Your task to perform on an android device: Send the Carols Competition filled form in the Adobe Fill & Sign app to my manager at her email karin.iversen@example.com.
Image 0: 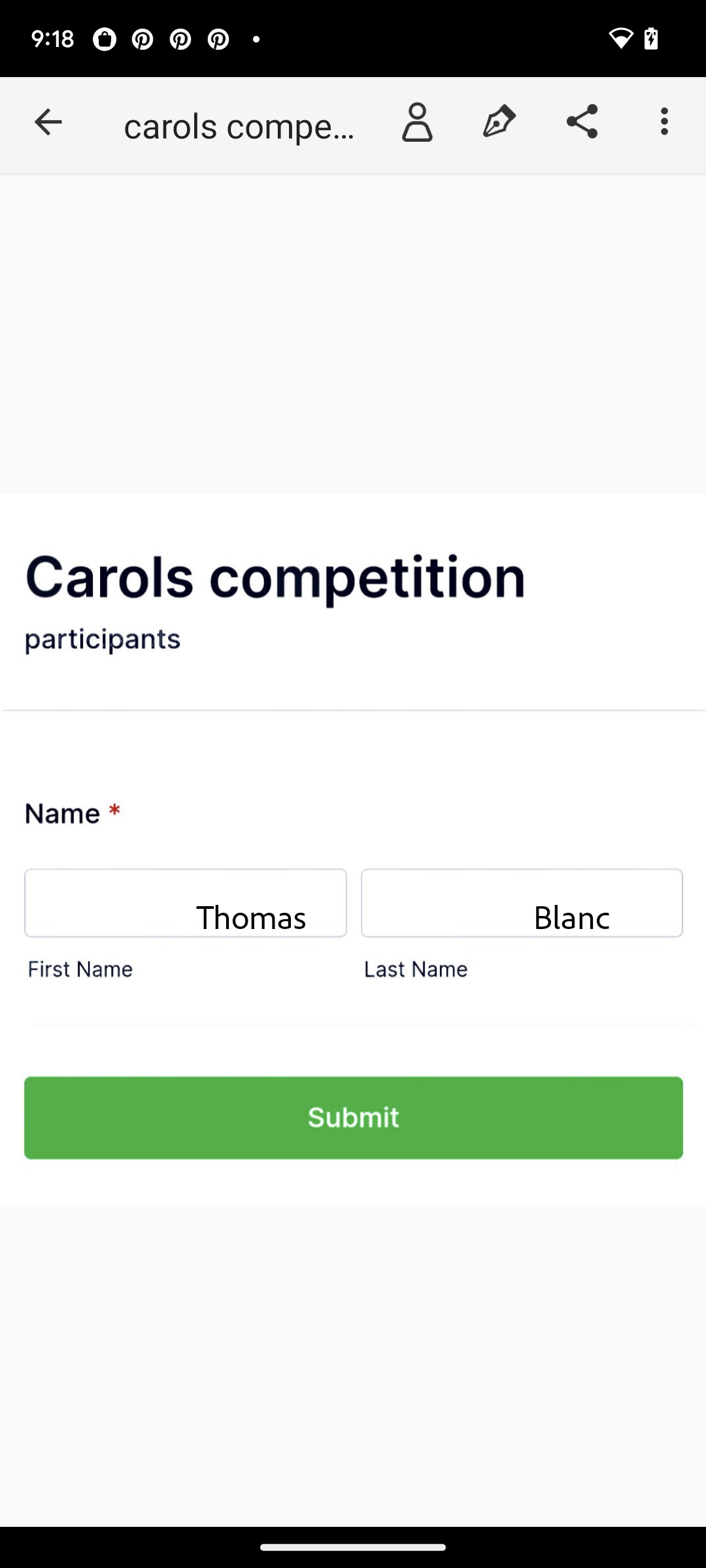
Click on the share icon.
Step 0: click (582, 121)
Image 1: 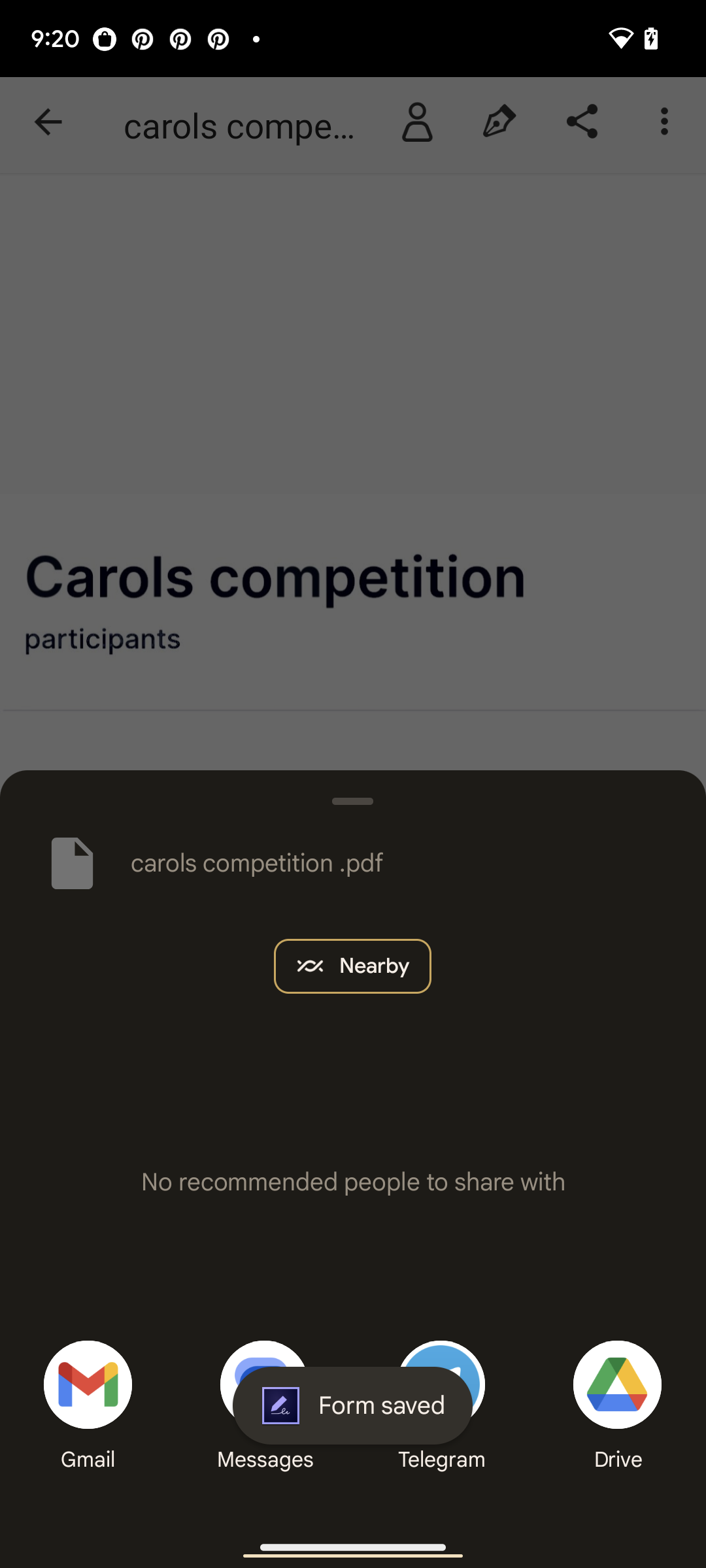
Click on the gmail icon.
Step 1: click (87, 1384)
Image 2: 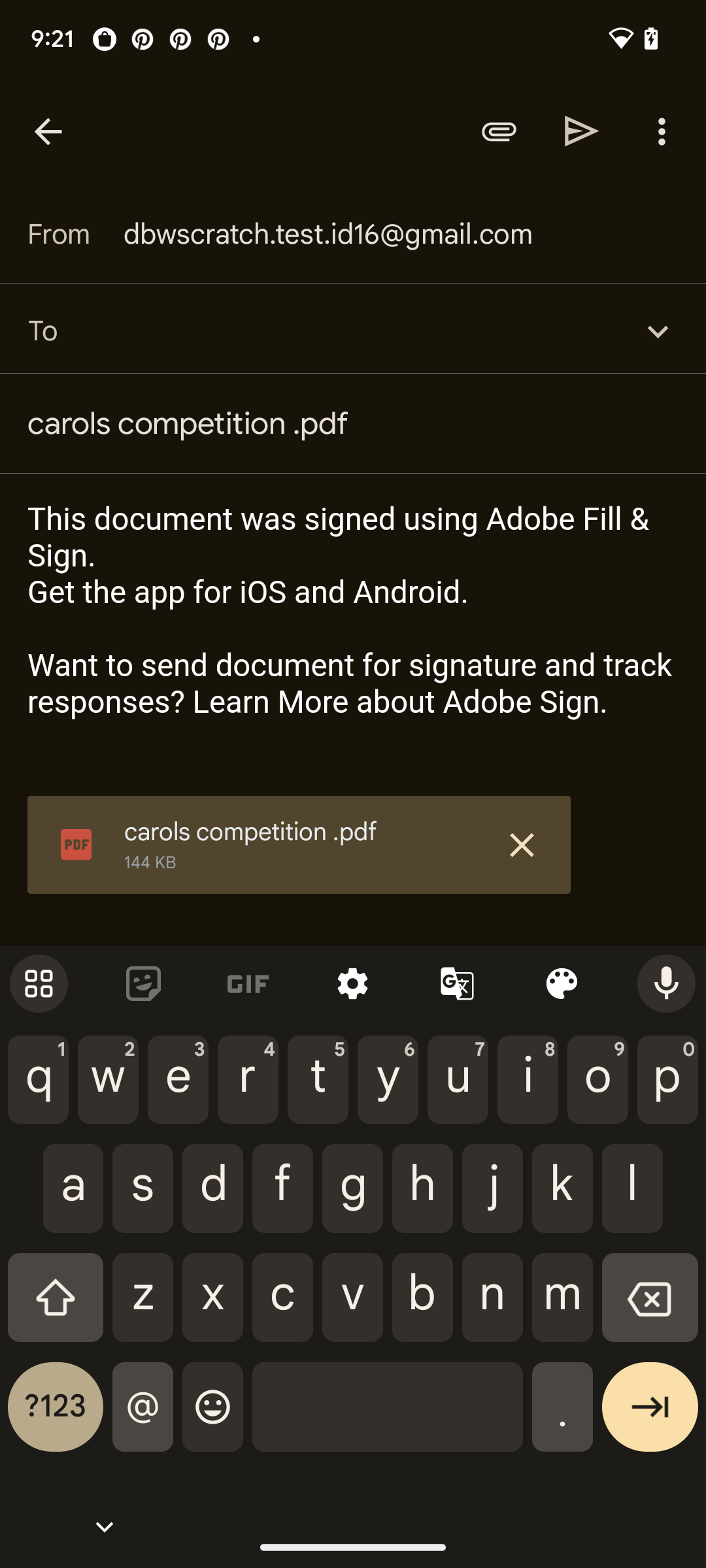
Enter the email of the manager.
Step 2: type "karin.iversen@example.com"
Image 3: 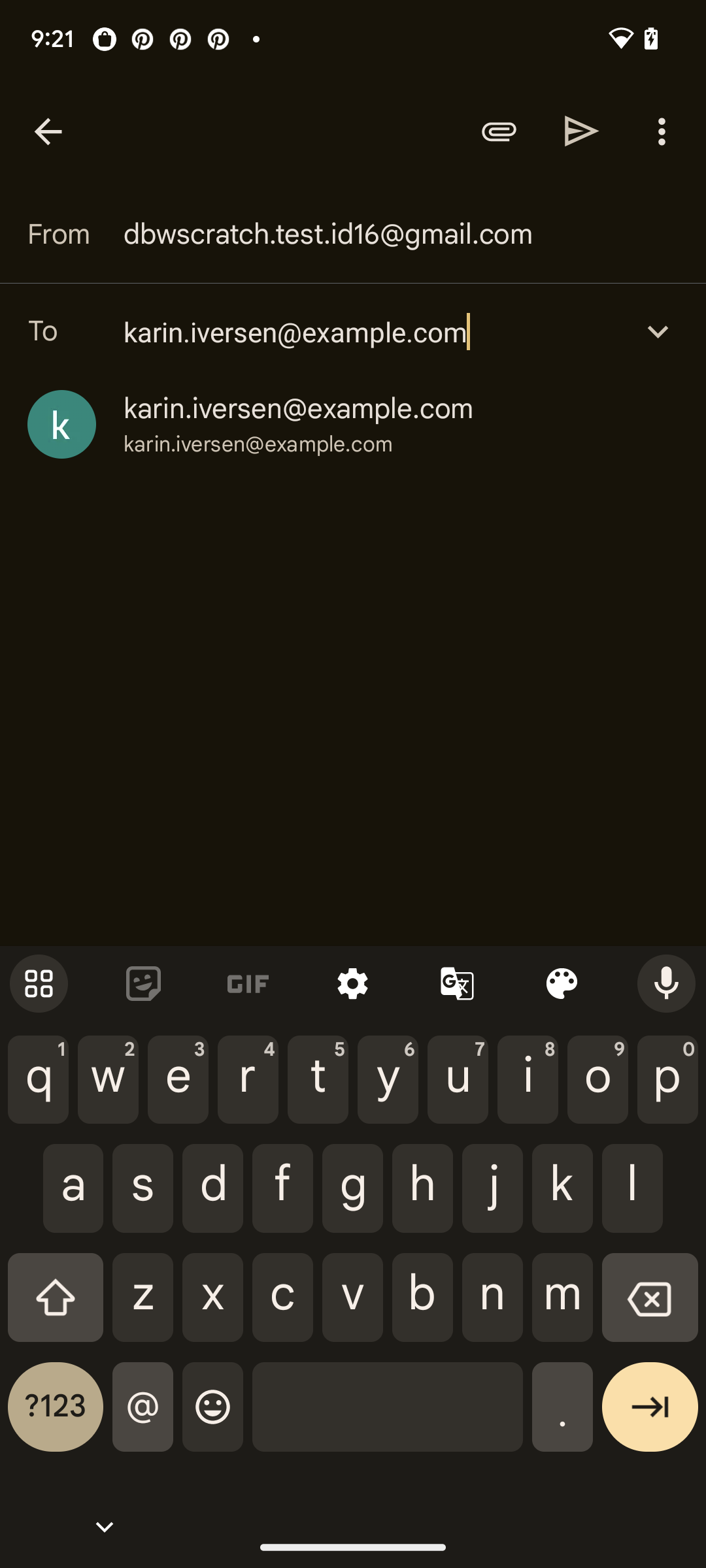
Select the first option.
Step 3: click (298, 409)
Image 4: 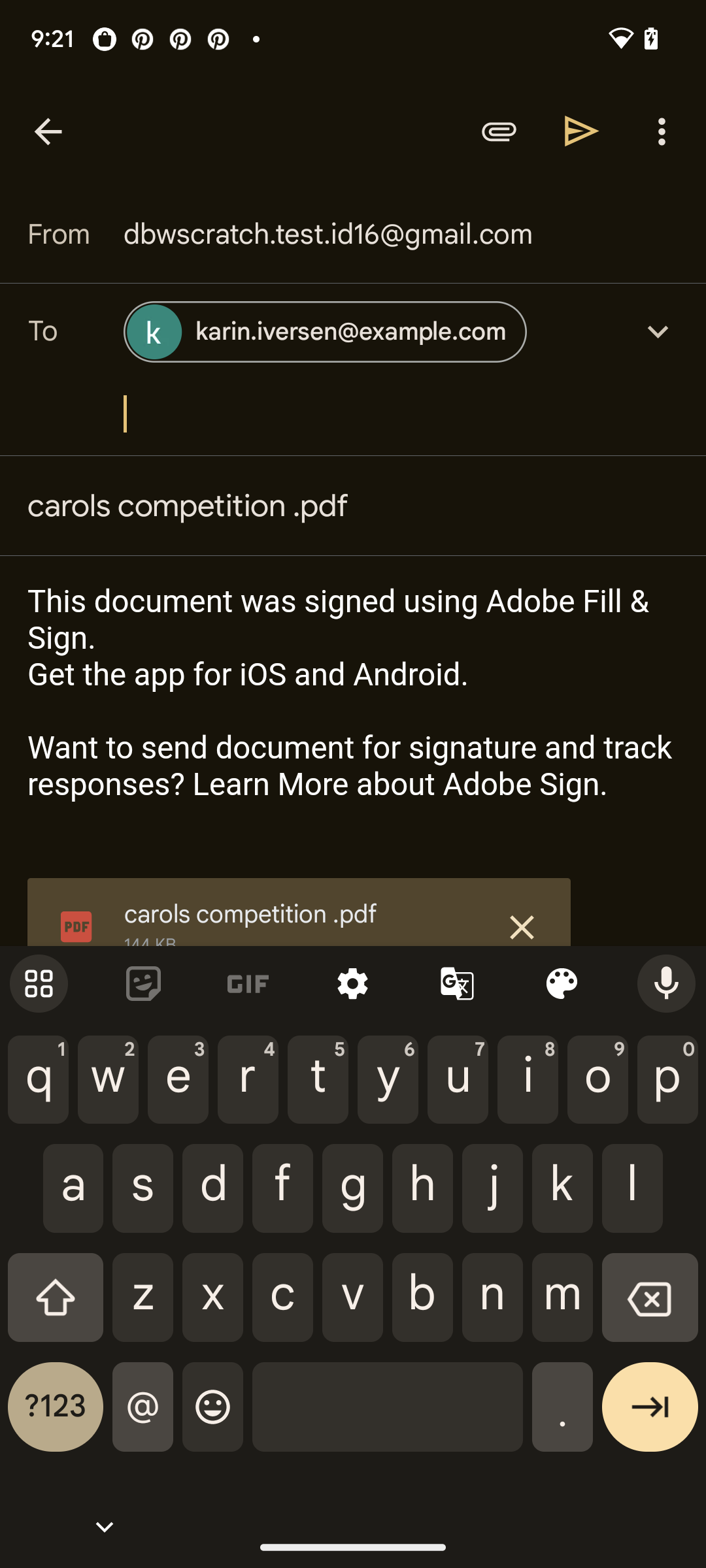
Click on the send icon.
Step 4: click (582, 131)